Your task to perform on an android device: Open the Fitness Online app, I would like to track my fitness improvement since I need to assess the results of the consistent workouts I've been performing.
Image 0: 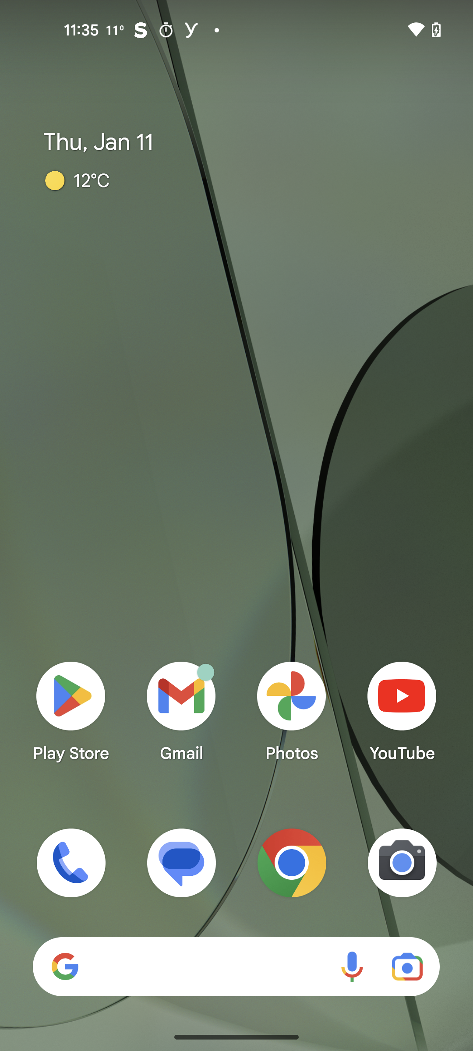
Open the Fitness Online app
Step 0: open app "FitnessOnline"
Image 1: 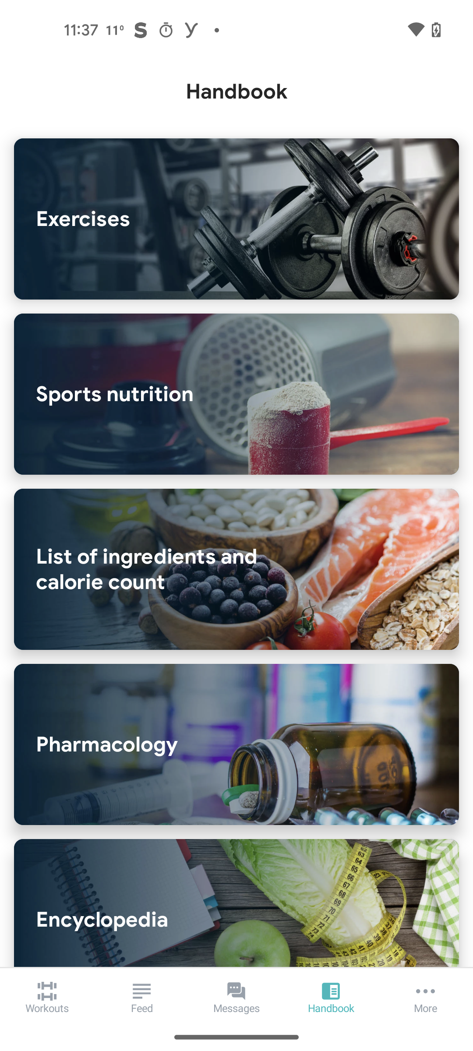
Click on the workout tab 
Step 1: click (47, 995)